Your task to perform on an android device: I'm tired of the out-of-date styles, therefore it's time to switch out the old shoes. Select New from the Browse Filter in the lifestyle app.
Image 0: 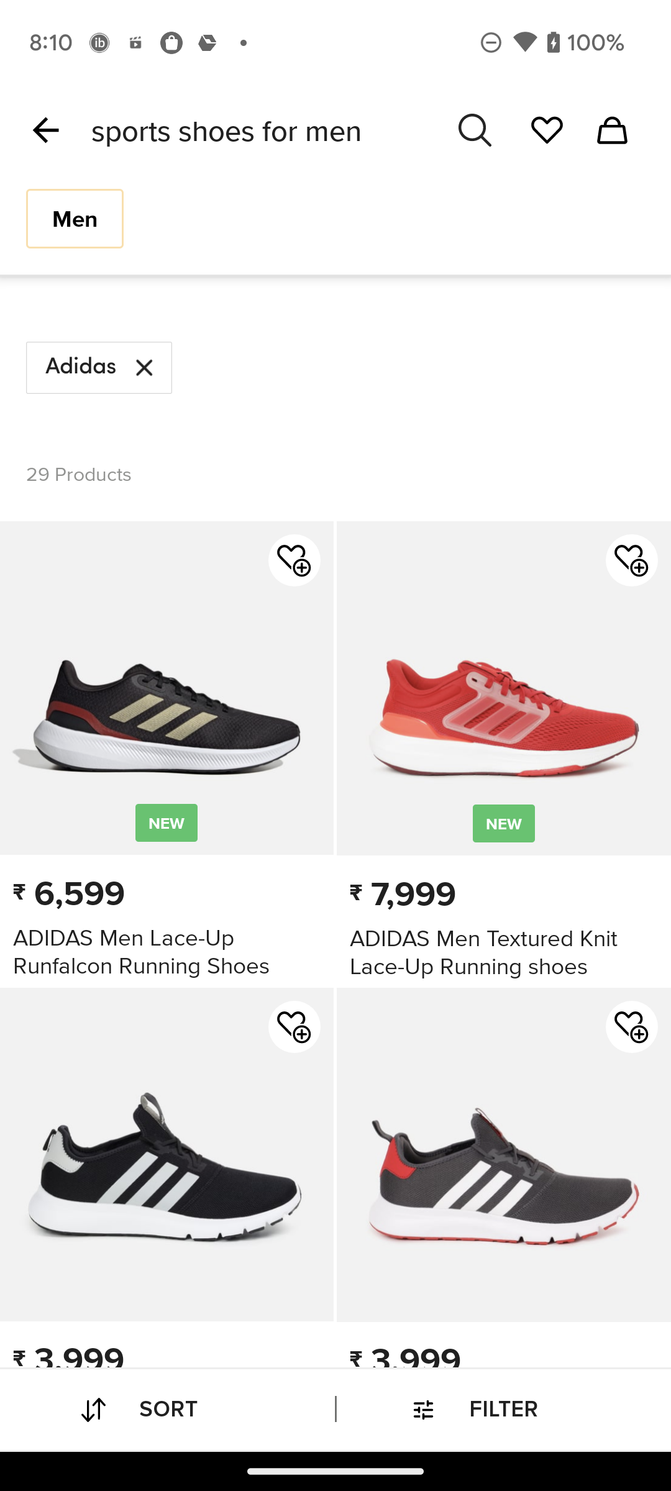
Click on the FILTER section at the bottom of the screen
Step 0: click (504, 1420)
Image 1: 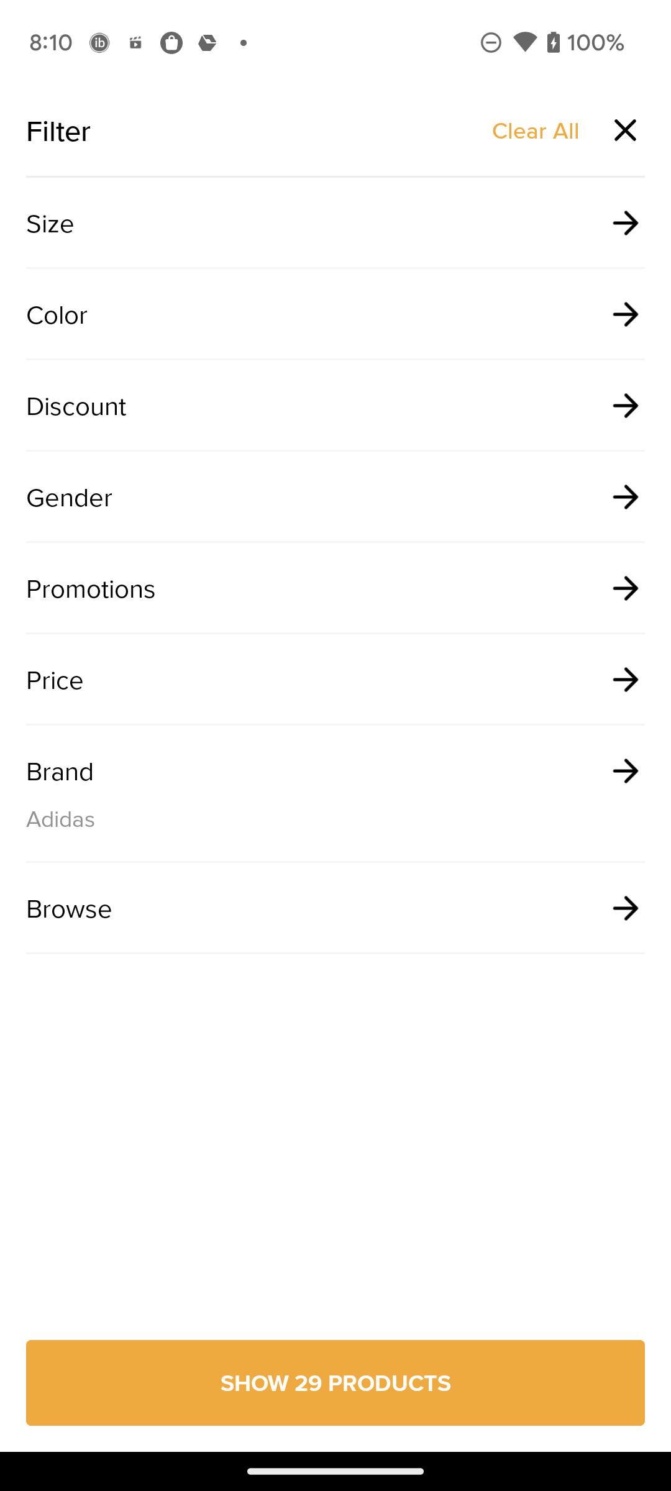
Click on the Browse Filter
Step 1: click (316, 907)
Image 2: 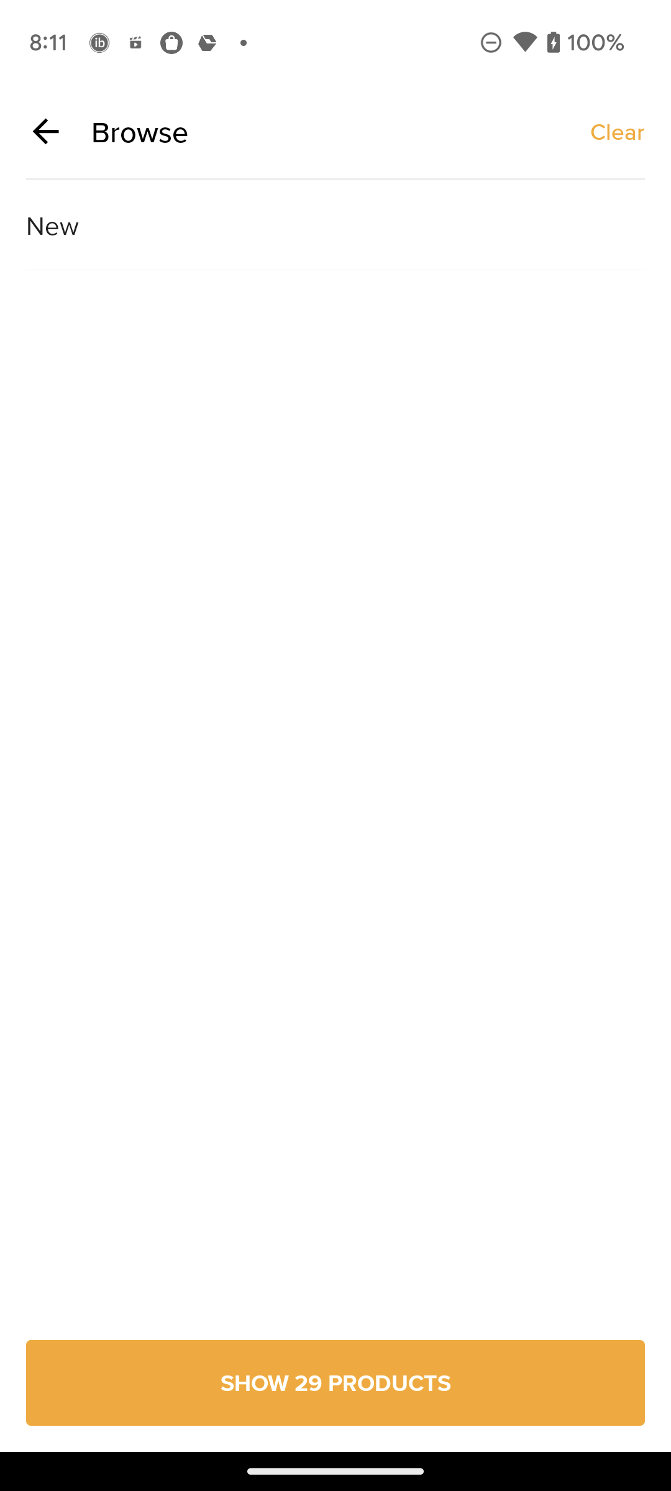
Click on New
Step 2: click (314, 225)
Image 3: 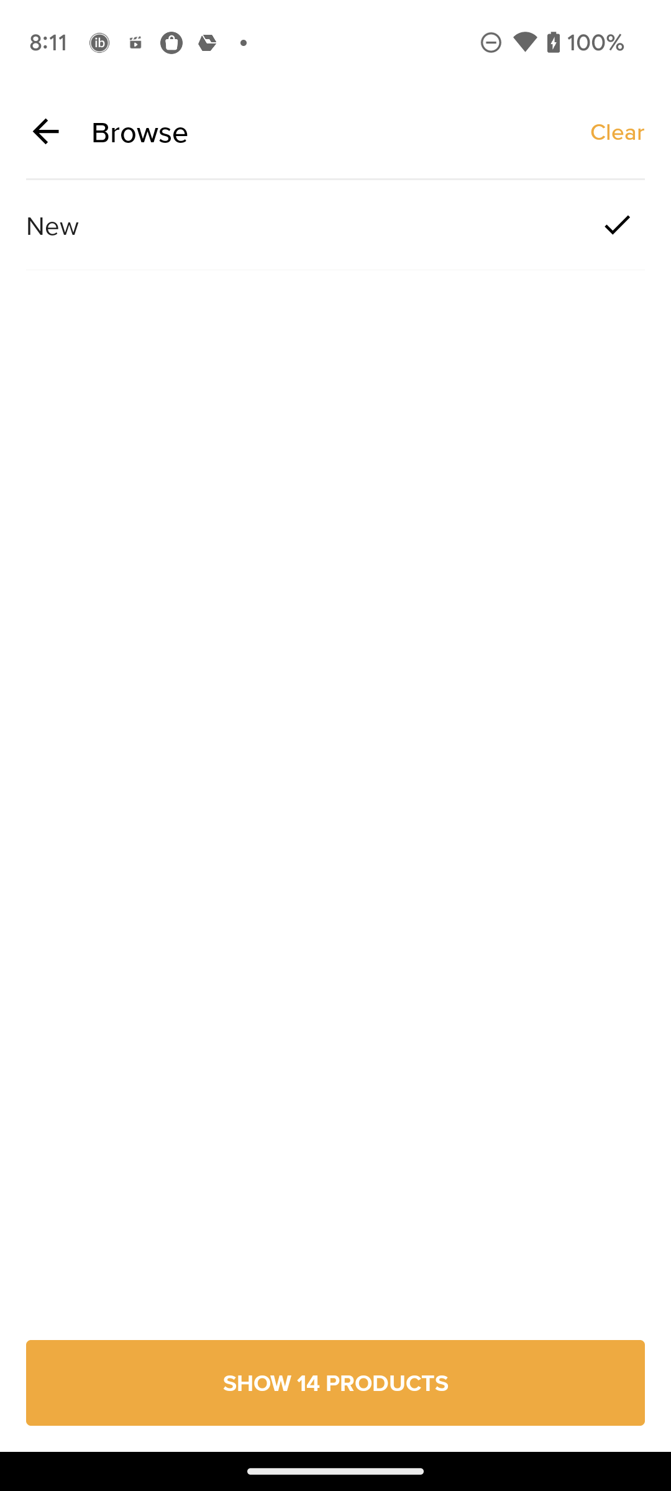
Click on SHOW 14 PRODUCTS at the bottom of the screen
Step 3: click (335, 1383)